Your task to perform on an android device: Using the Babbel app, set the goal for personal interest with basic level completes in 1-3 months
Image 0: 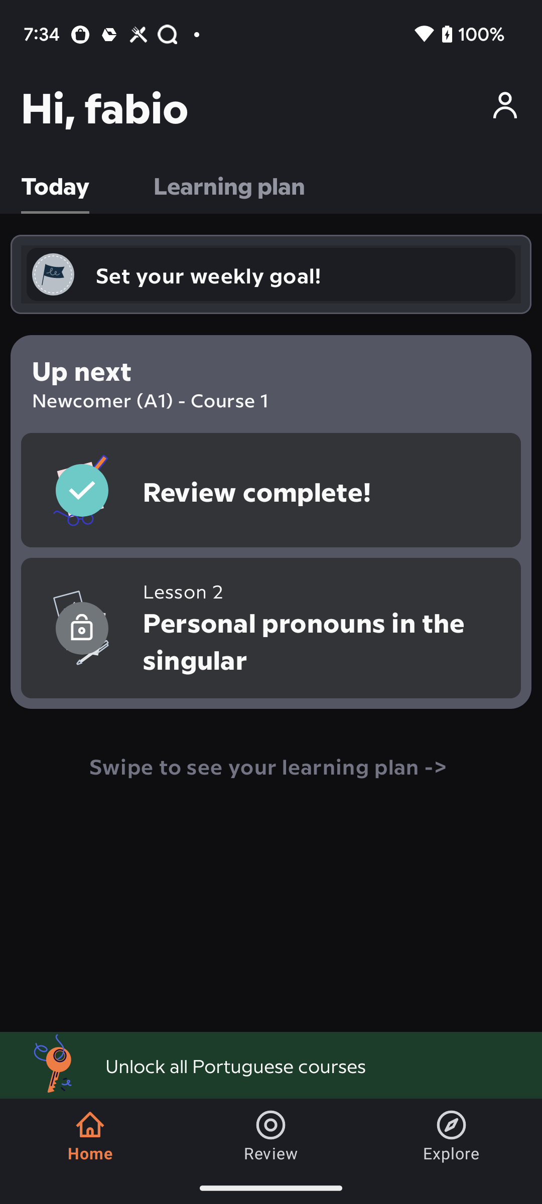
Click on the profile icon at the top right corner of the screen
Step 0: click (507, 107)
Image 1: 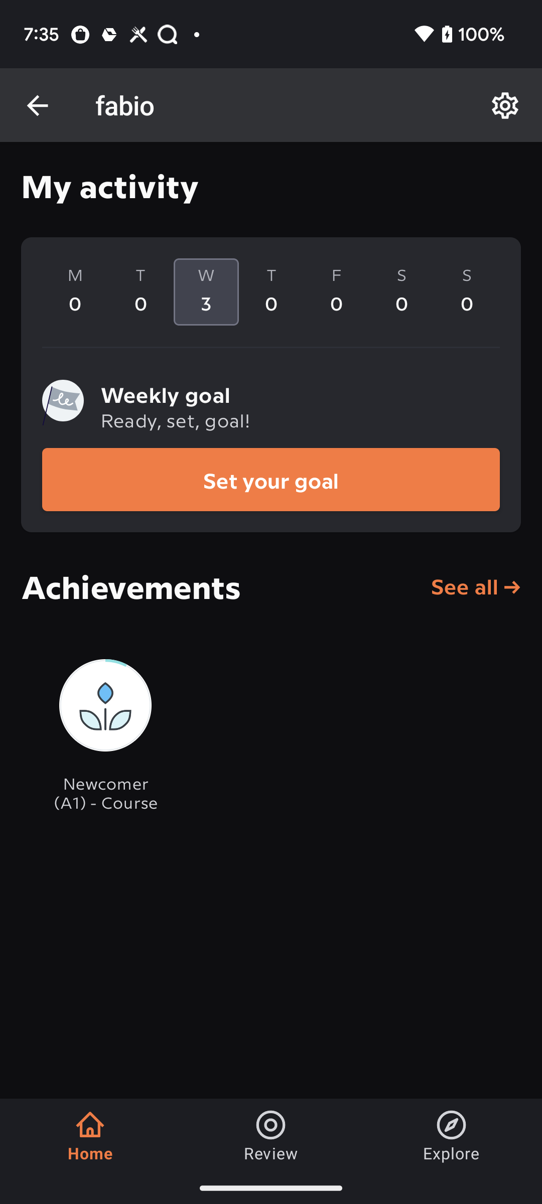
Click on set your goal
Step 1: click (264, 496)
Image 2: 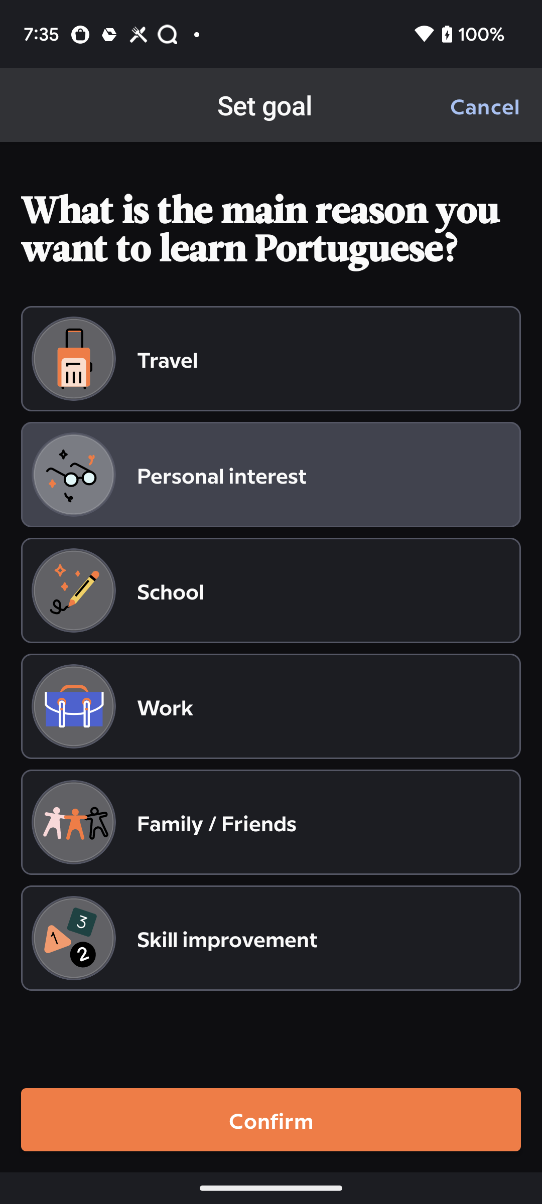
Click on Confirm at the bottom of the screen 
Step 2: click (271, 1120)
Image 3: 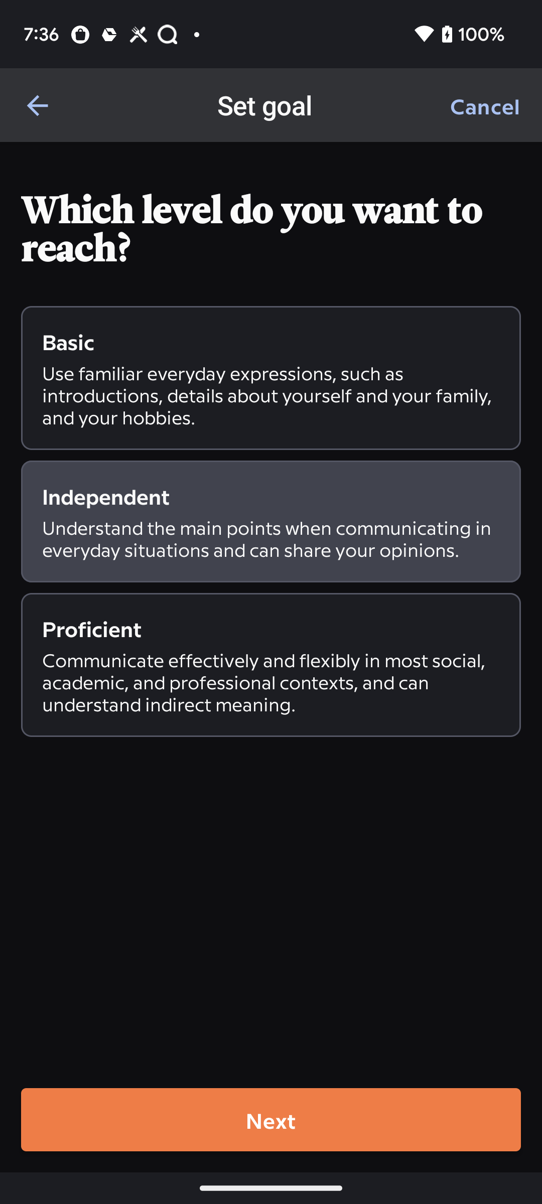
Click on Basic level
Step 3: click (270, 395)
Image 4: 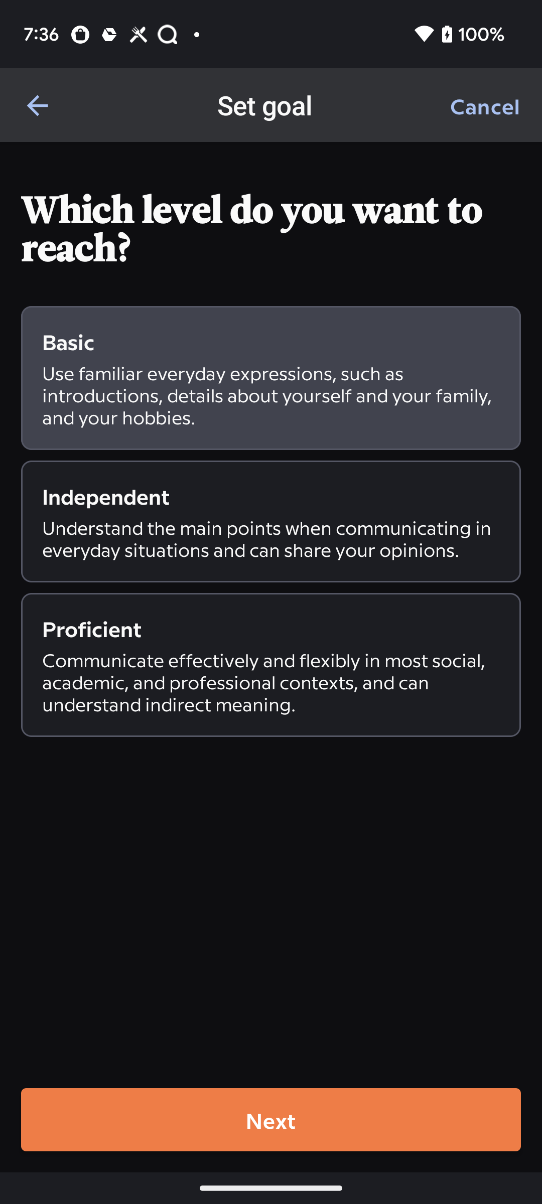
Click on Next at the bottom of the screen 
Step 4: click (267, 1138)
Image 5: 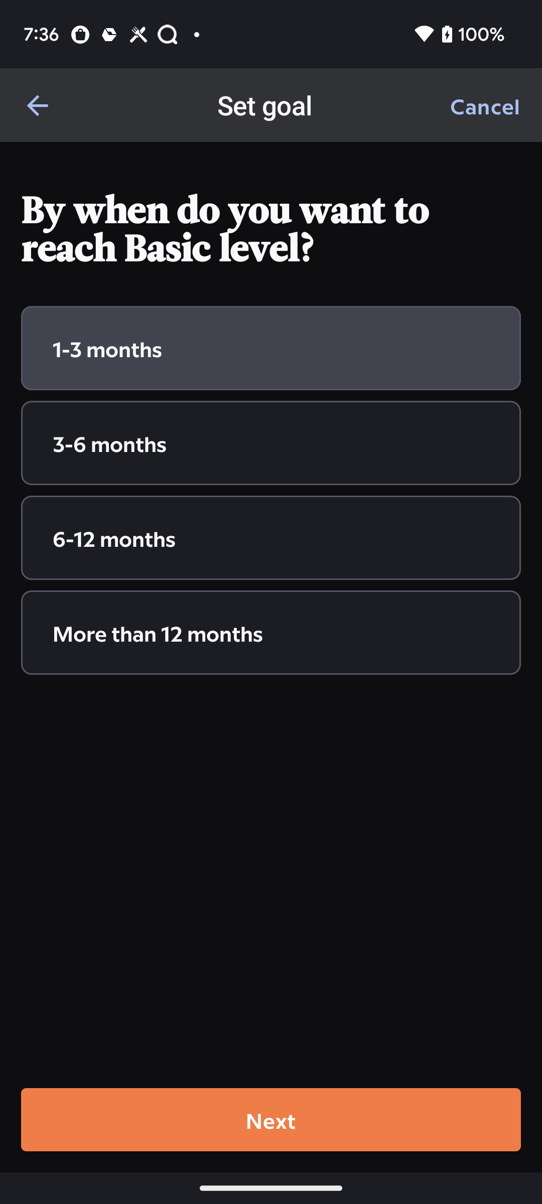
Click on Next at the bottom of the screen 
Step 5: click (271, 1120)
Image 6: 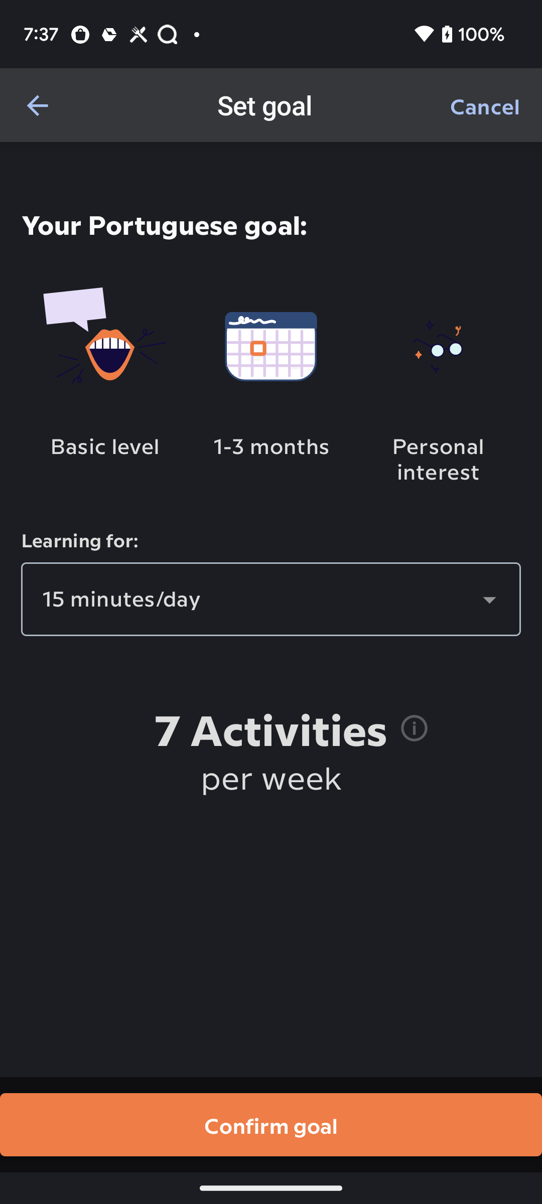
Click on Confirm goal at the bottom of the screen
Step 6: click (271, 1125)
Image 7: 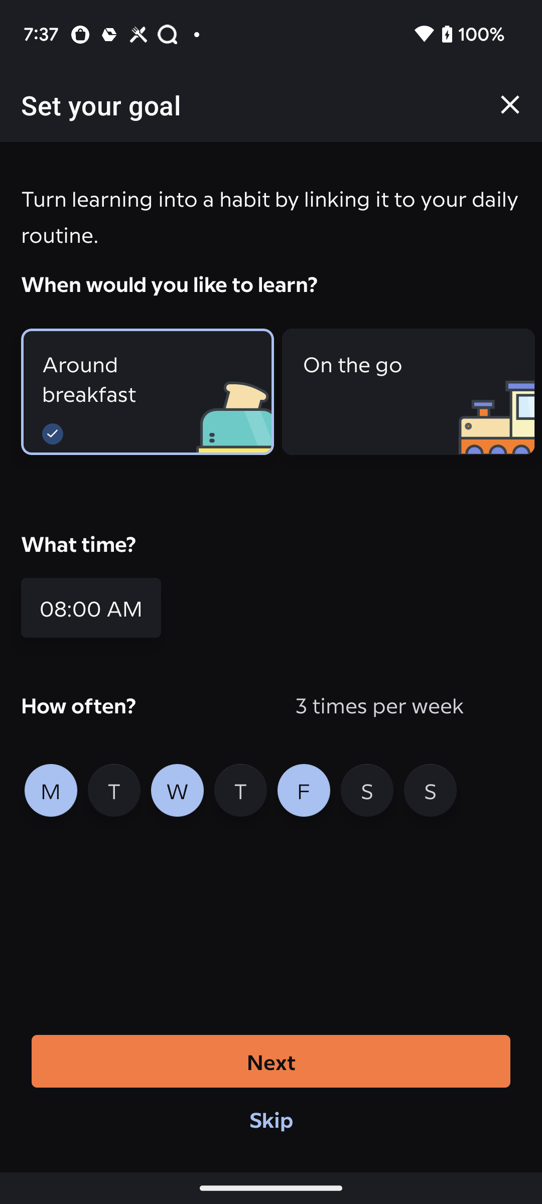
Click on Skip option at the bottom of the screen
Step 7: click (270, 1119)